Your task to perform on an android device: Go to the Amtrak app and search for the train from Newton, KS, to New York, NY, on August 17.Go to the Amtrak app and search for the train from Newton, KS, to New York, NY, on August 17.
Image 1: 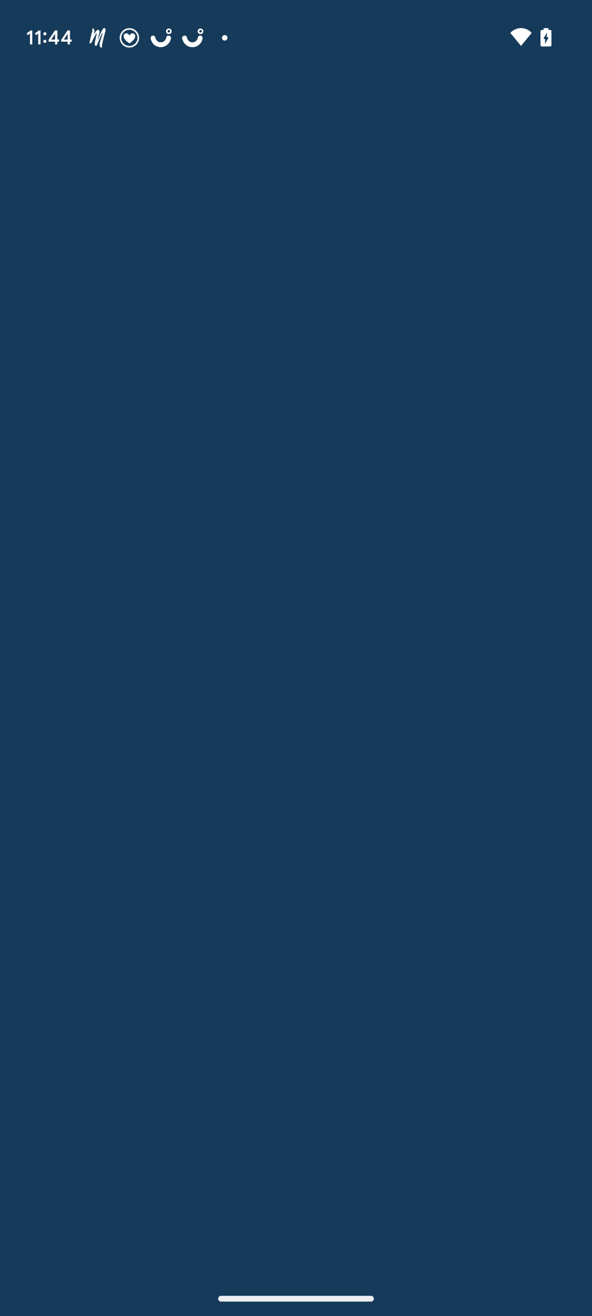
Open the Amtrak app
Step 1: wait
Image 2: 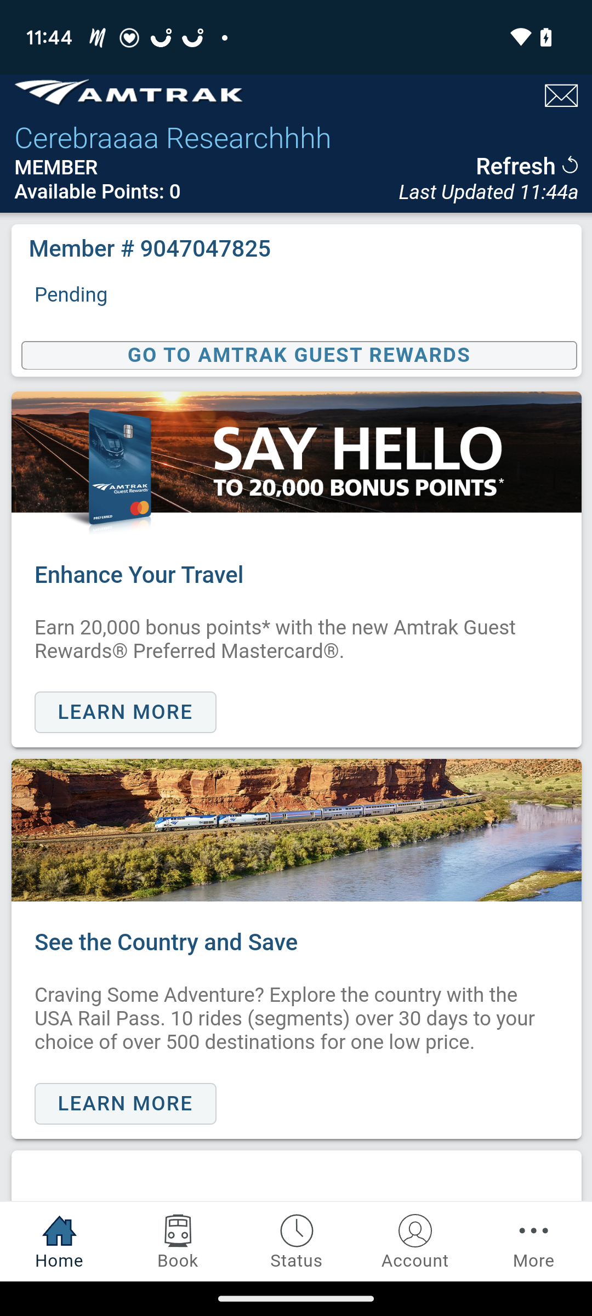
Click on the book icon on the bottom left.
Step 2: click (178, 1241)
Image 3: 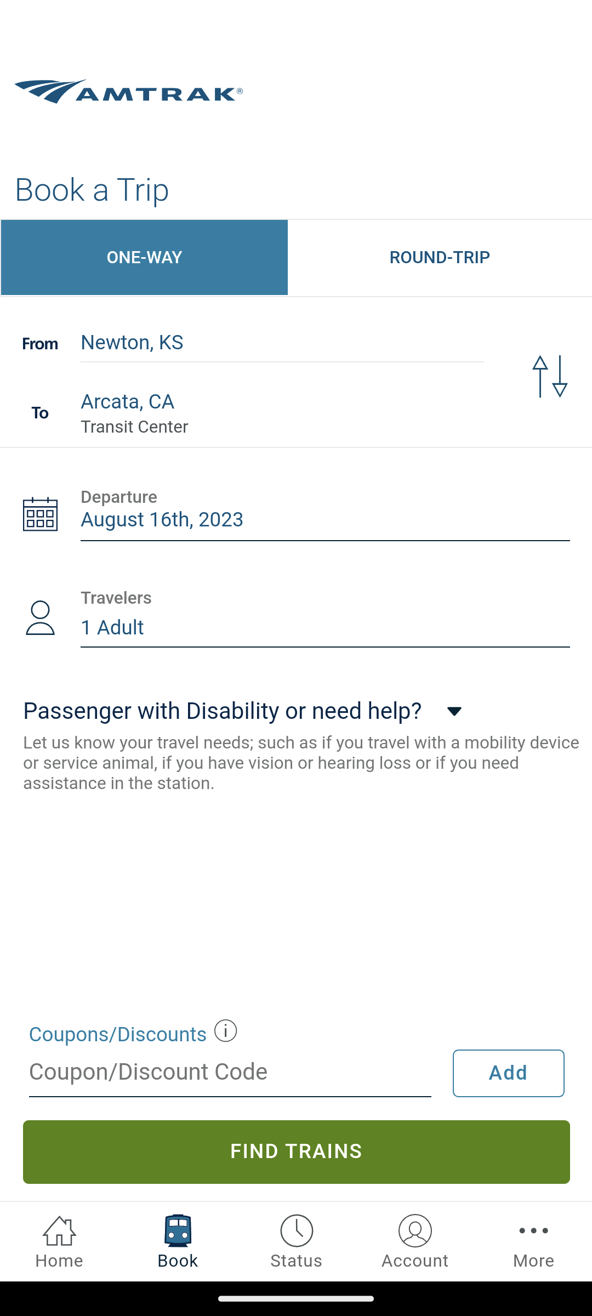
Click on the first column to enter the starting location.
Step 3: click (282, 342)
Image 4: 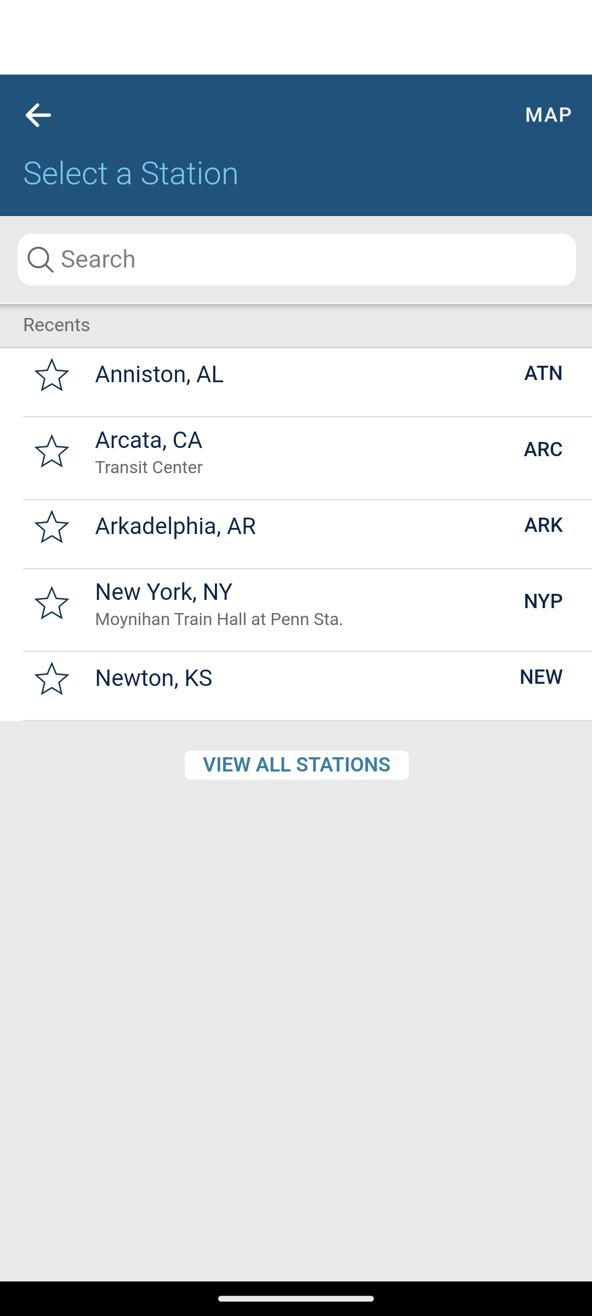
Click on the search box at the top.
Step 4: click (144, 257)
Image 5: 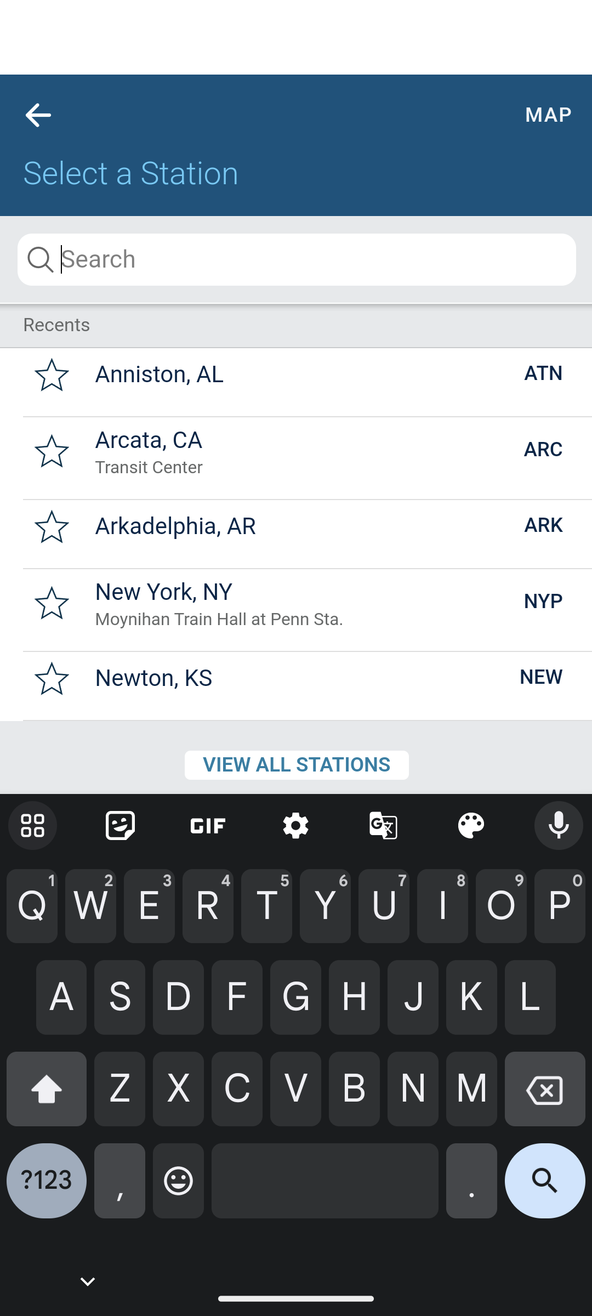
Type Newton, KS in the search box.
Step 5: type "Newton, KS"
Image 6: 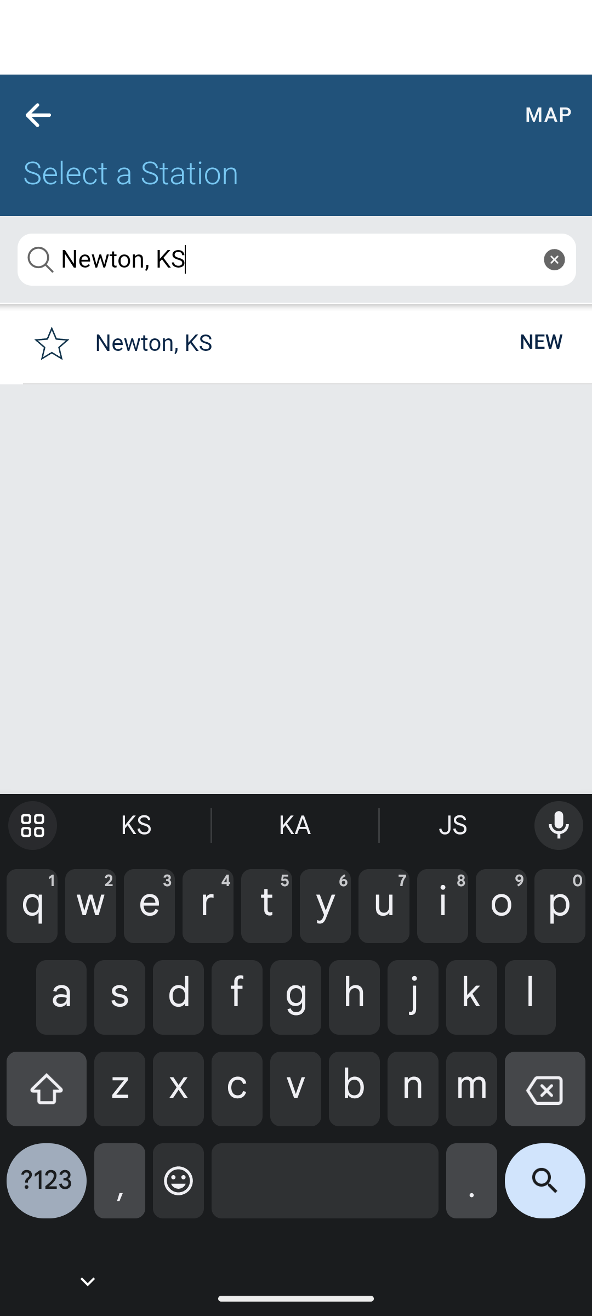
click on the option displayed on  the screen
Step 6: click (282, 342)
Image 7: 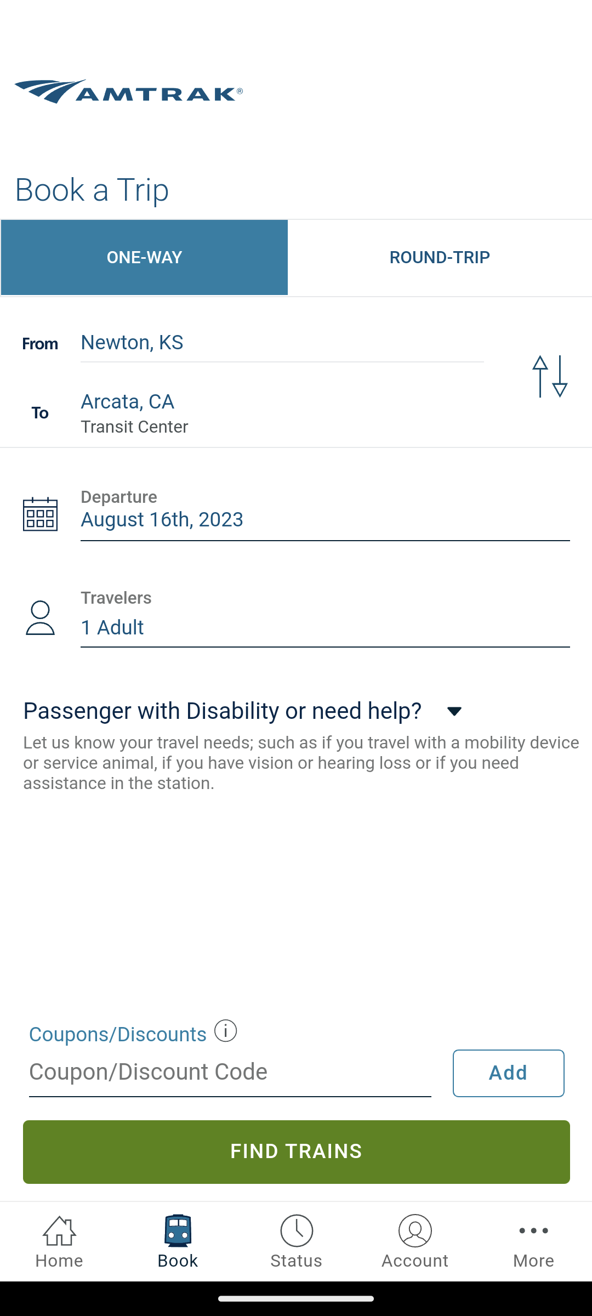
Click on the Second column to enter the Ending location.
Step 7: click (282, 411)
Image 8: 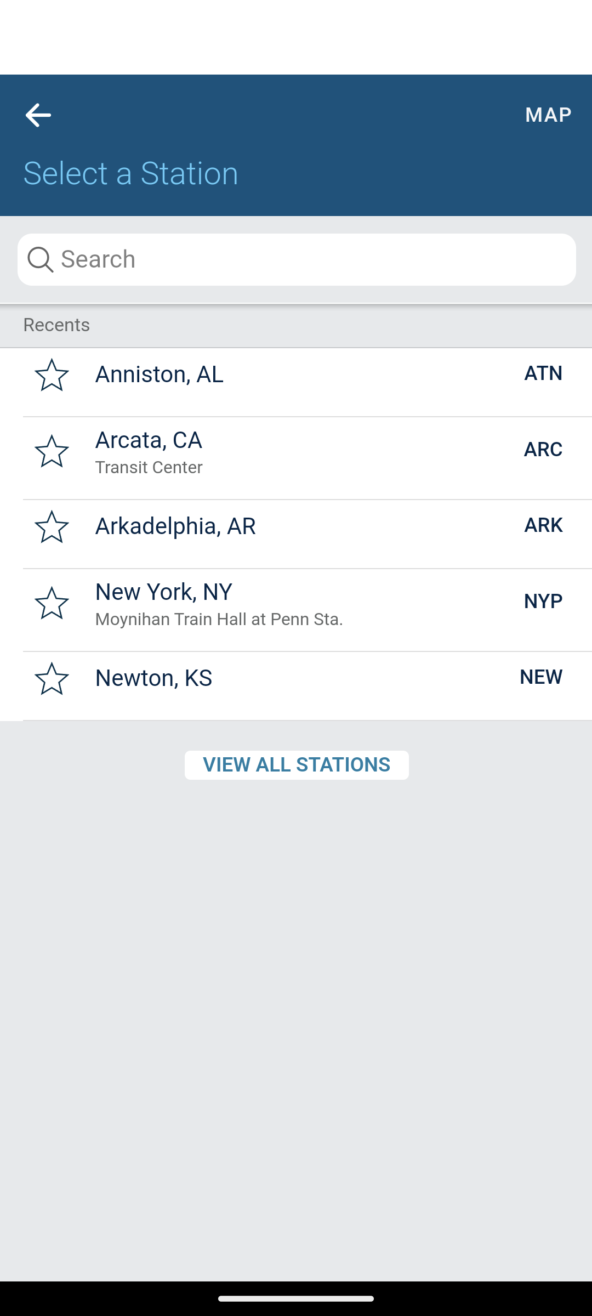
Click on the search box at the top.
Step 8: click (144, 257)
Image 9: 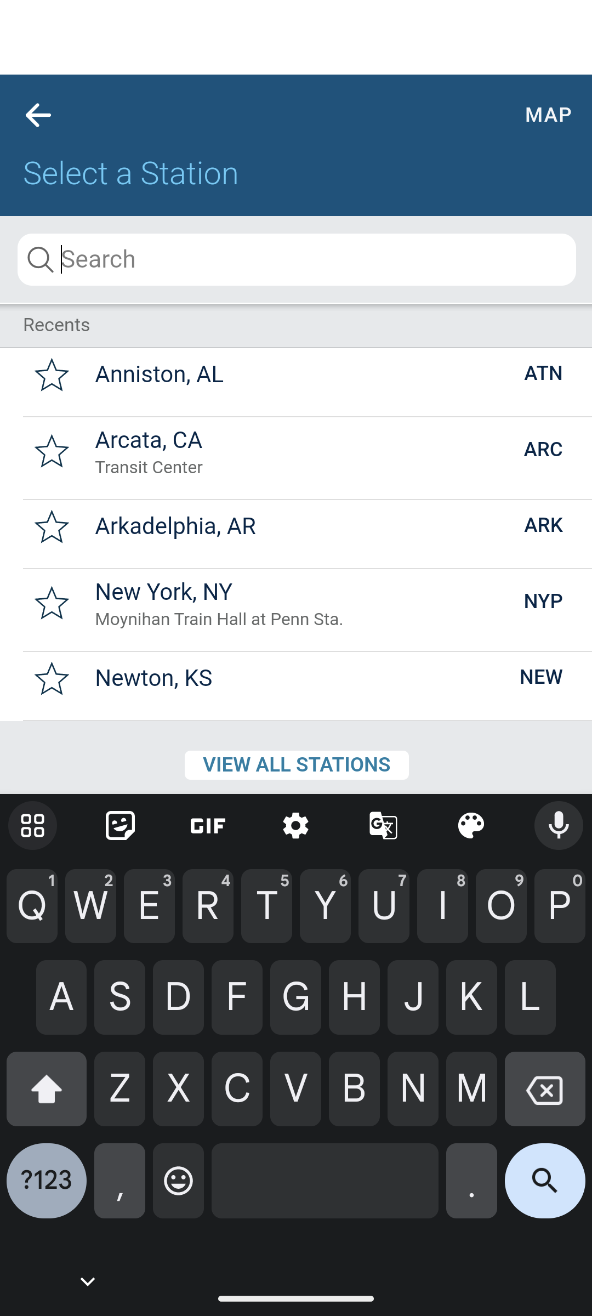
Type New York, NY, in the search box.
Step 9: type "New York, NY"
Image 10: 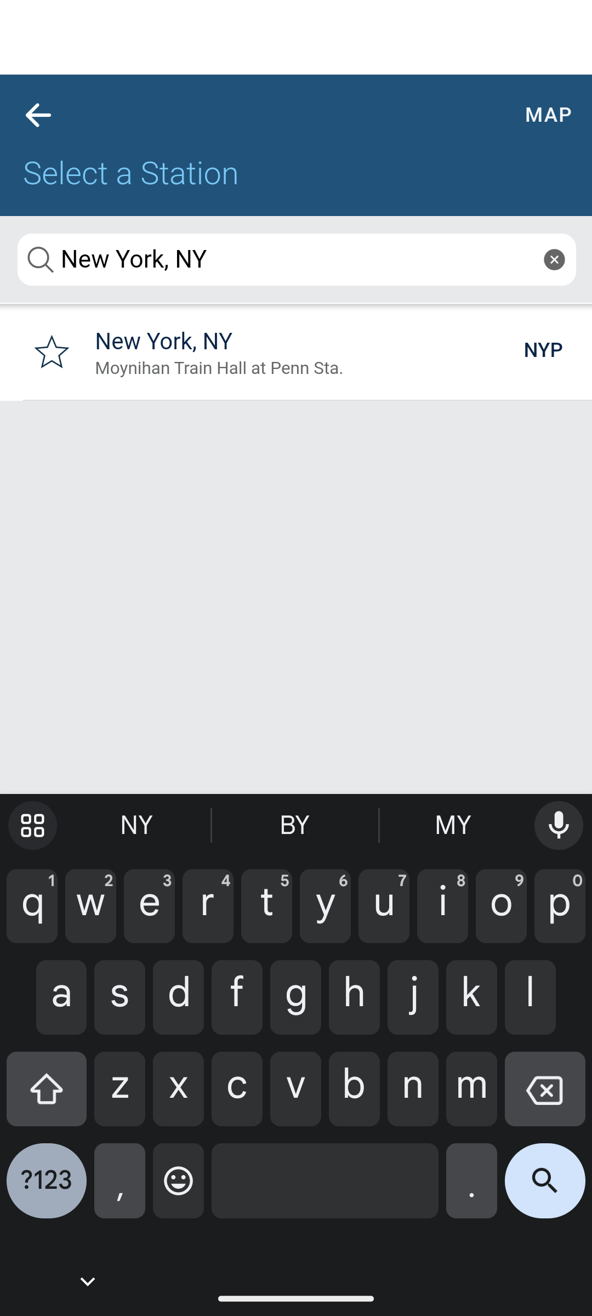
Select the tab presented on the screen
Step 10: click (282, 342)
Image 11: 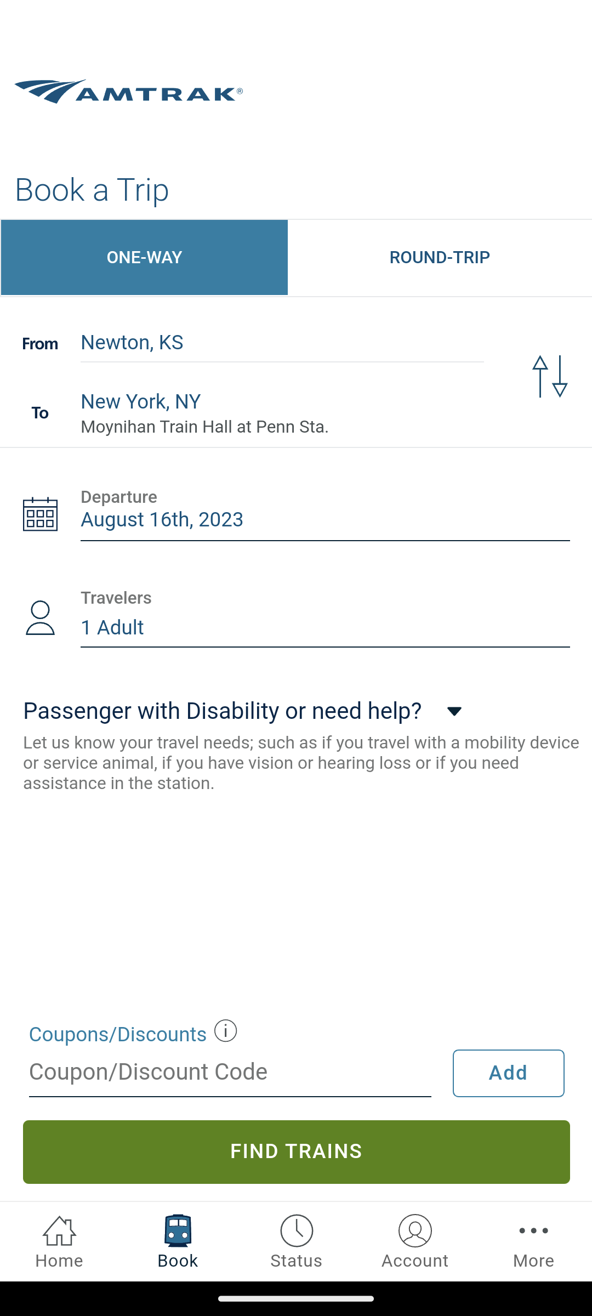
click on the Calendar icon on the left side
Step 11: click (297, 510)
Image 12: 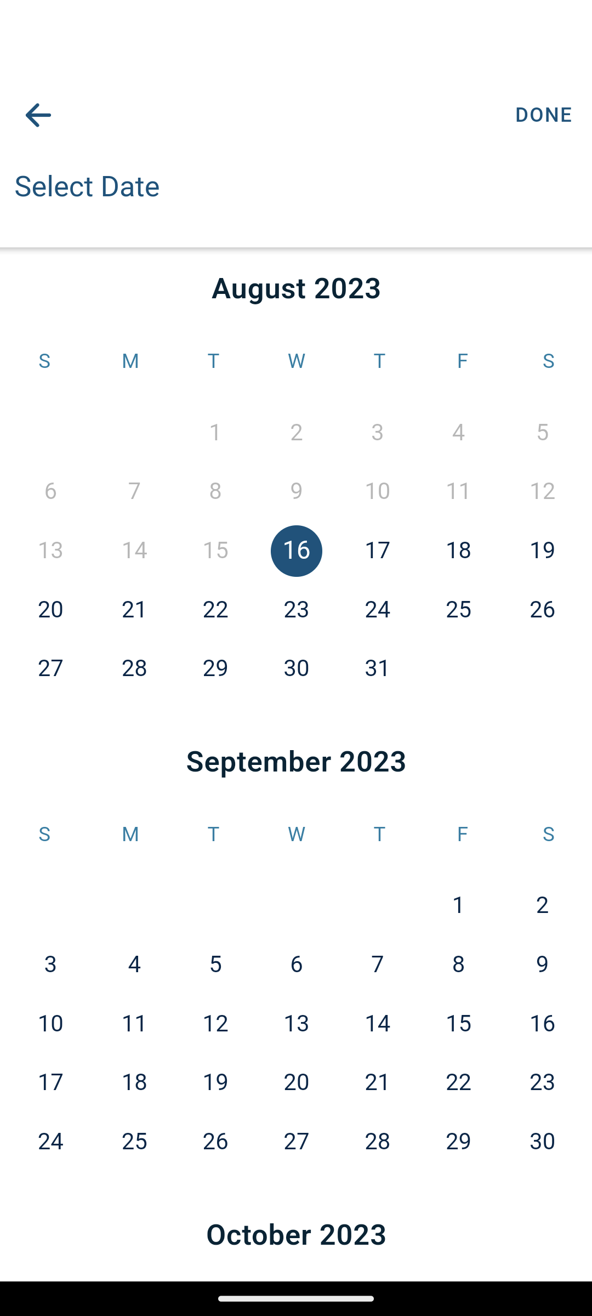
Select the date August, 17
Step 12: click (377, 551)
Image 13: 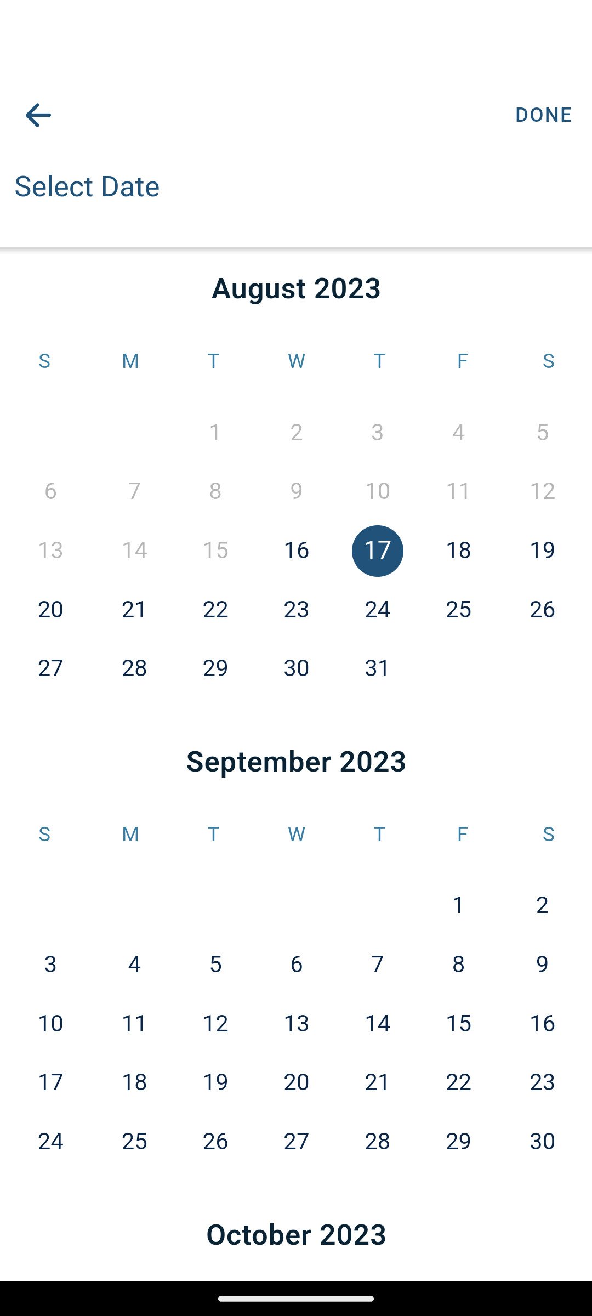
Click on the Done option in the top-right corner.
Step 13: click (544, 115)
Image 14: 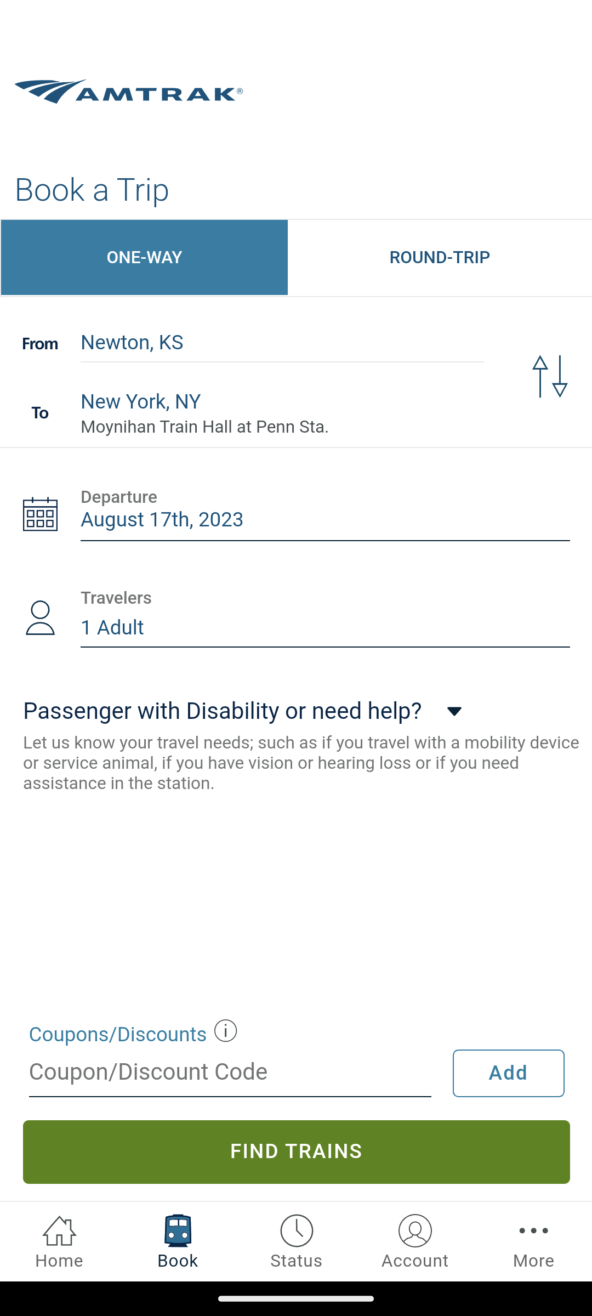
Click on the tab Find Trains at the bottom
Step 14: click (297, 1151)